Your task to perform on an android device: The Seagate Exos X18 18TB 7200 SATA 6GB/s is coming with a 5-star rating, and I liked the product. Compare the prices of similar products to get the best deal in the eBay app.
Image 1: 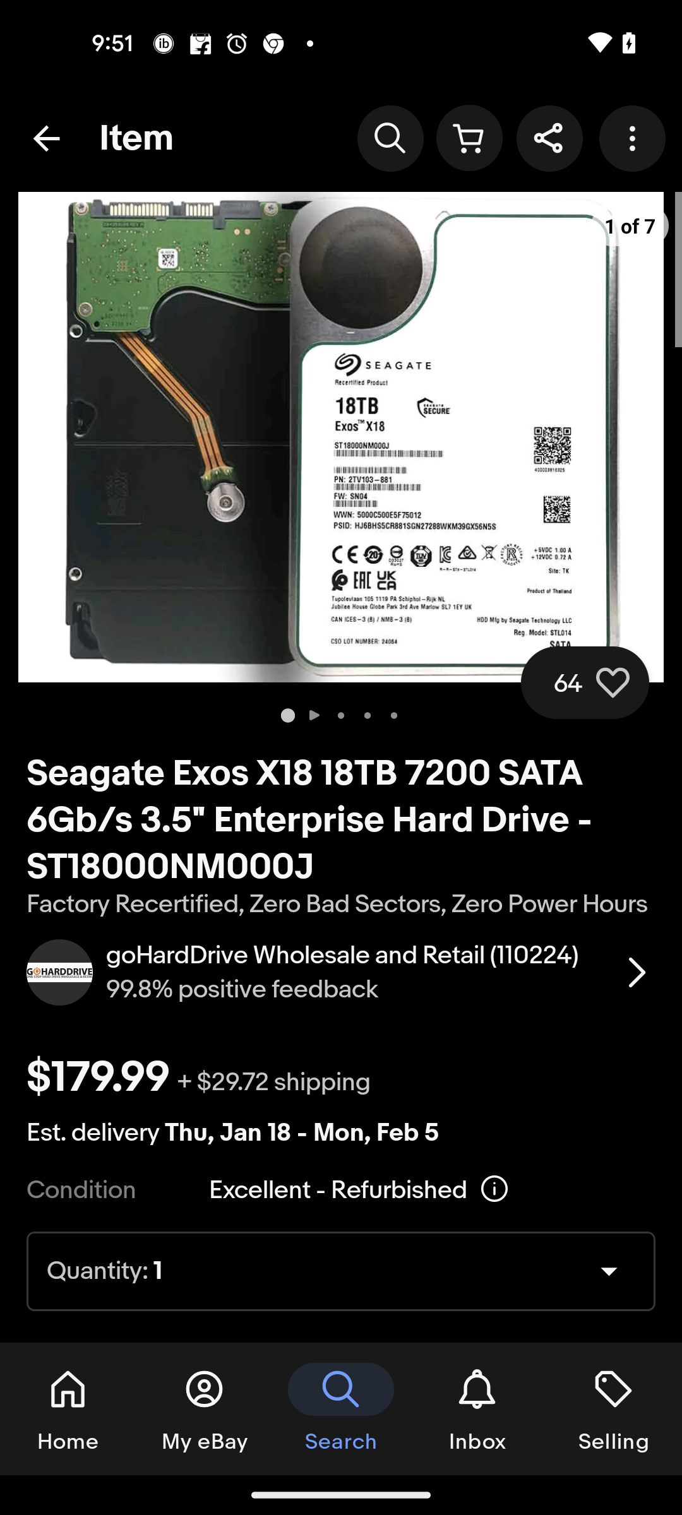
Swipe up to look for the similar products
Step 1: scroll down
Image 2: 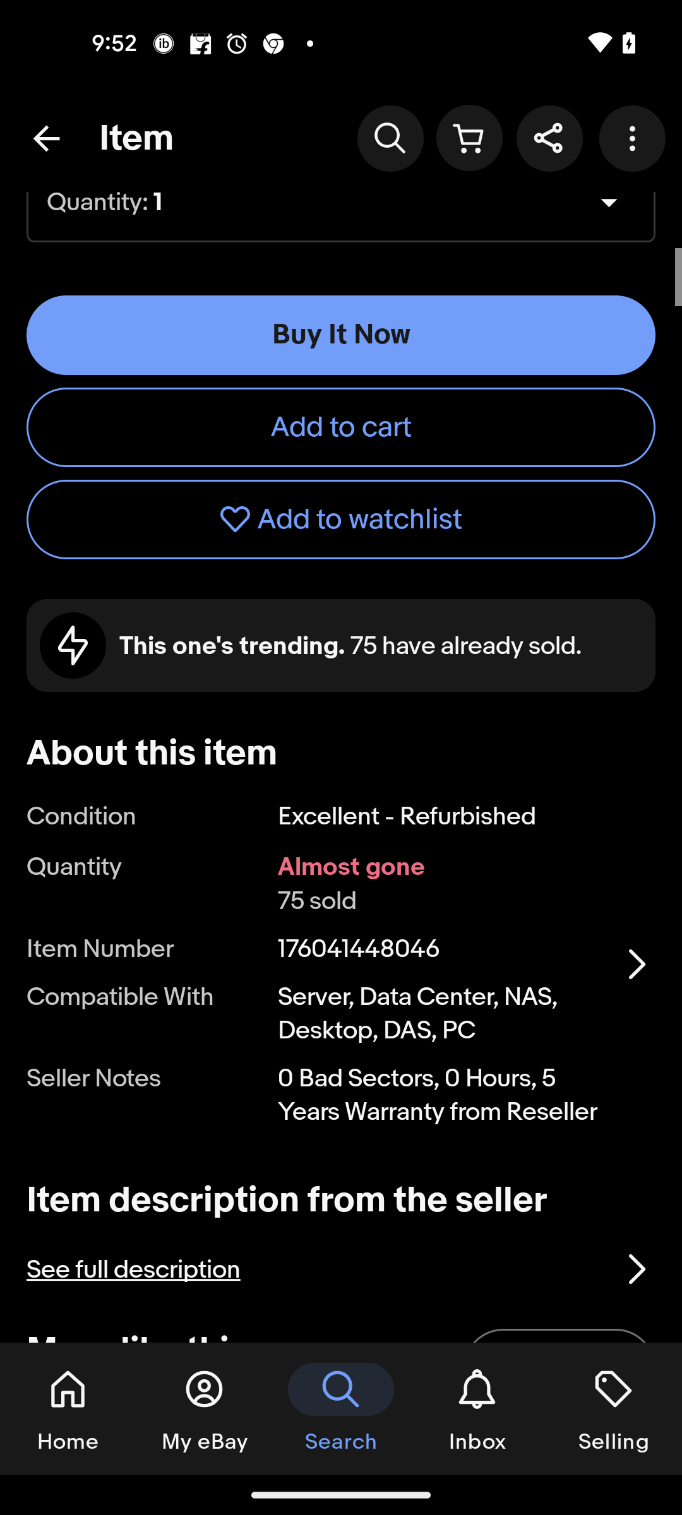
Swipe up to look for the similar products
Step 2: scroll down
Image 3: 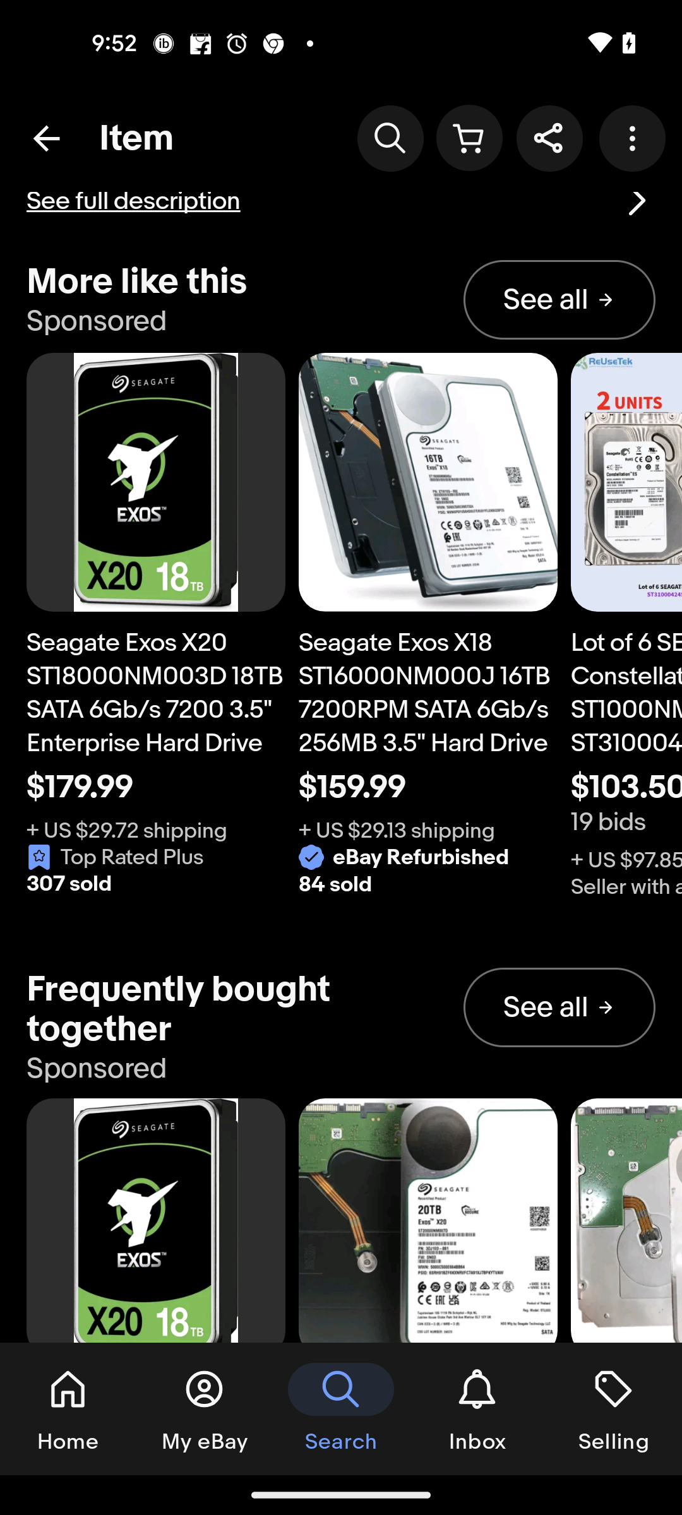
Click on the See all button next to More like this
Step 3: click (559, 299)
Image 4: 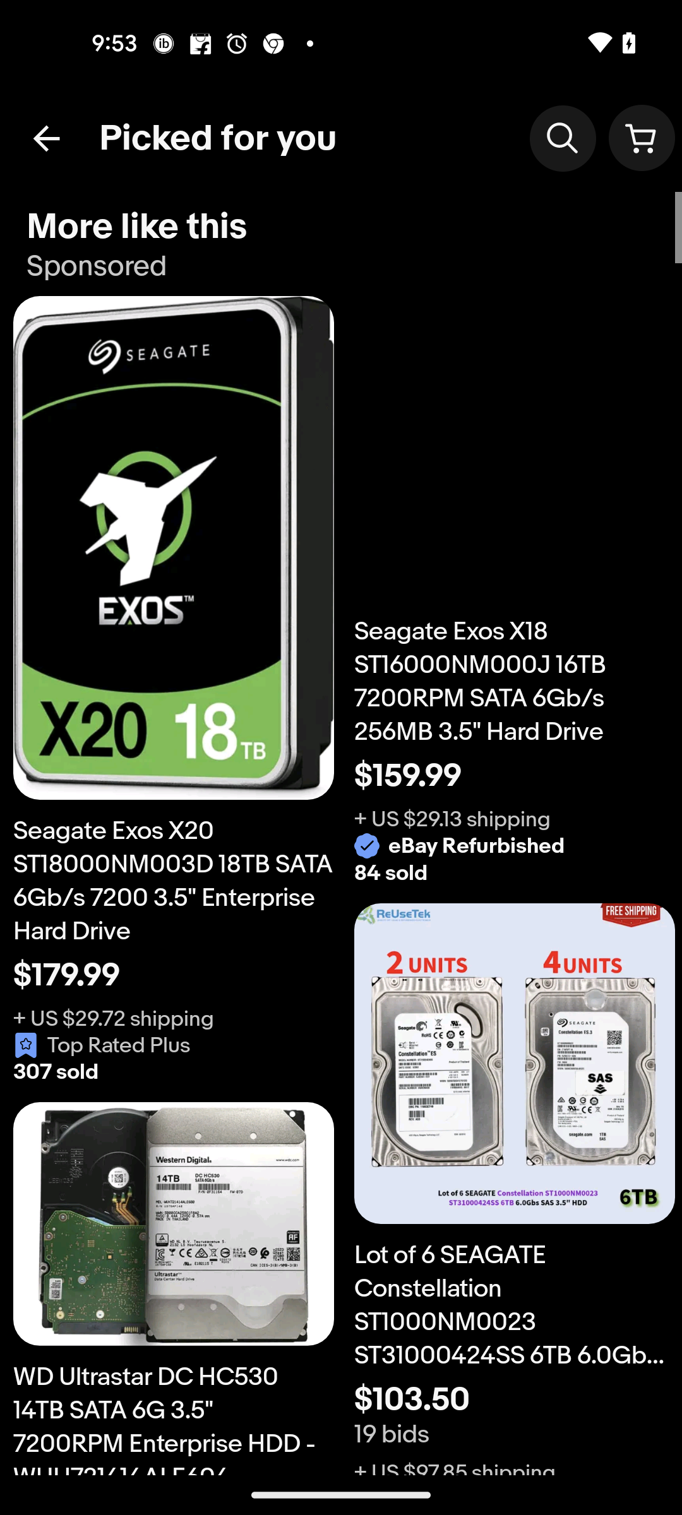
Click on the See all button next to More like this
Step 4: wait
Image 5: 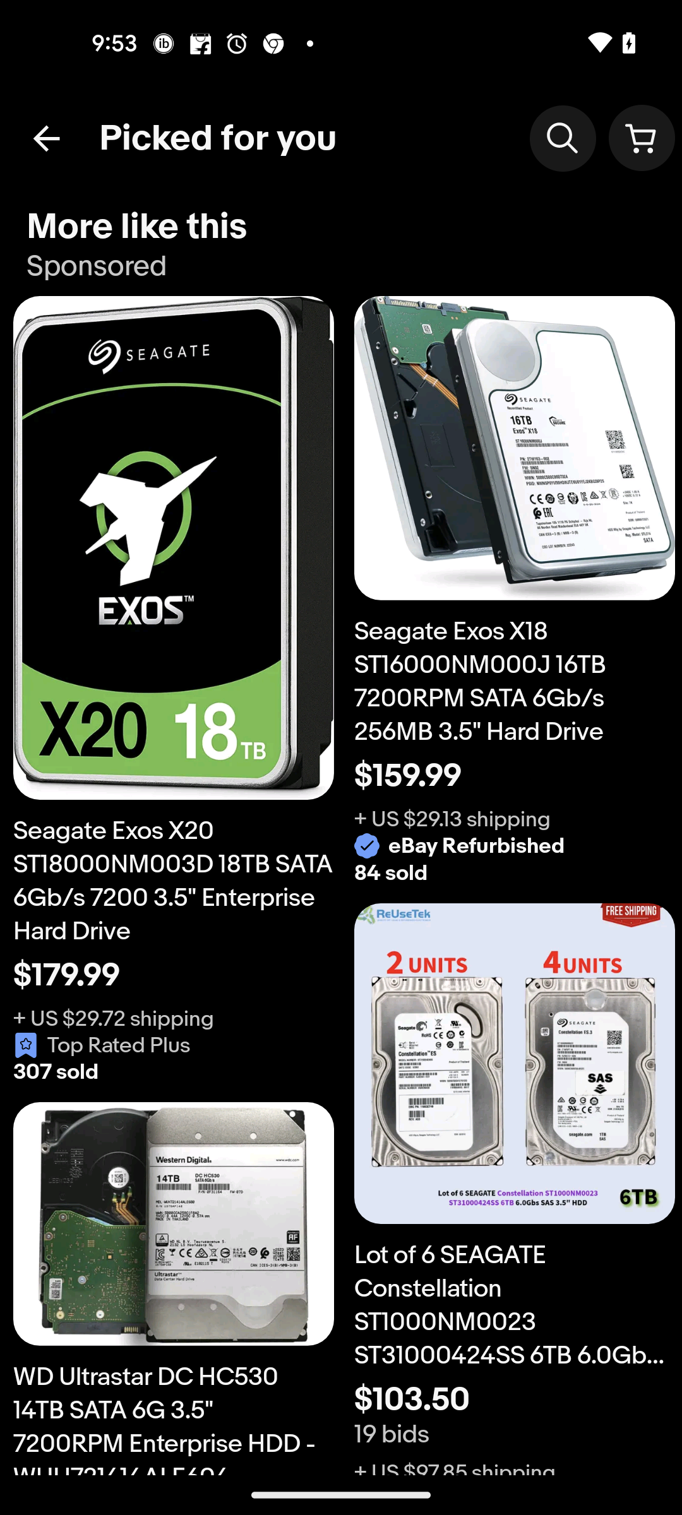
Swipe up for the price comparison with the similar products
Step 5: scroll down
Image 6: 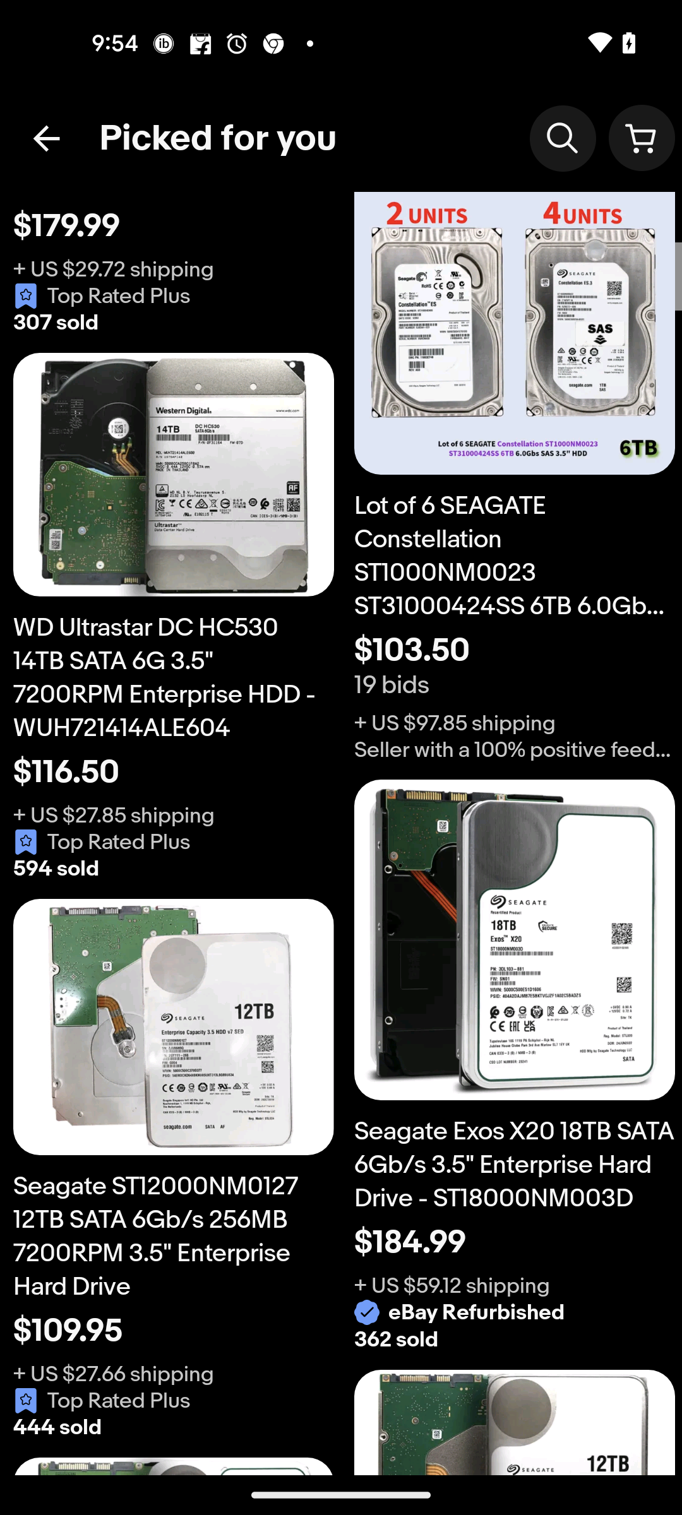
Swipe up for the price comparison with the similar products
Step 6: scroll down
Image 7: 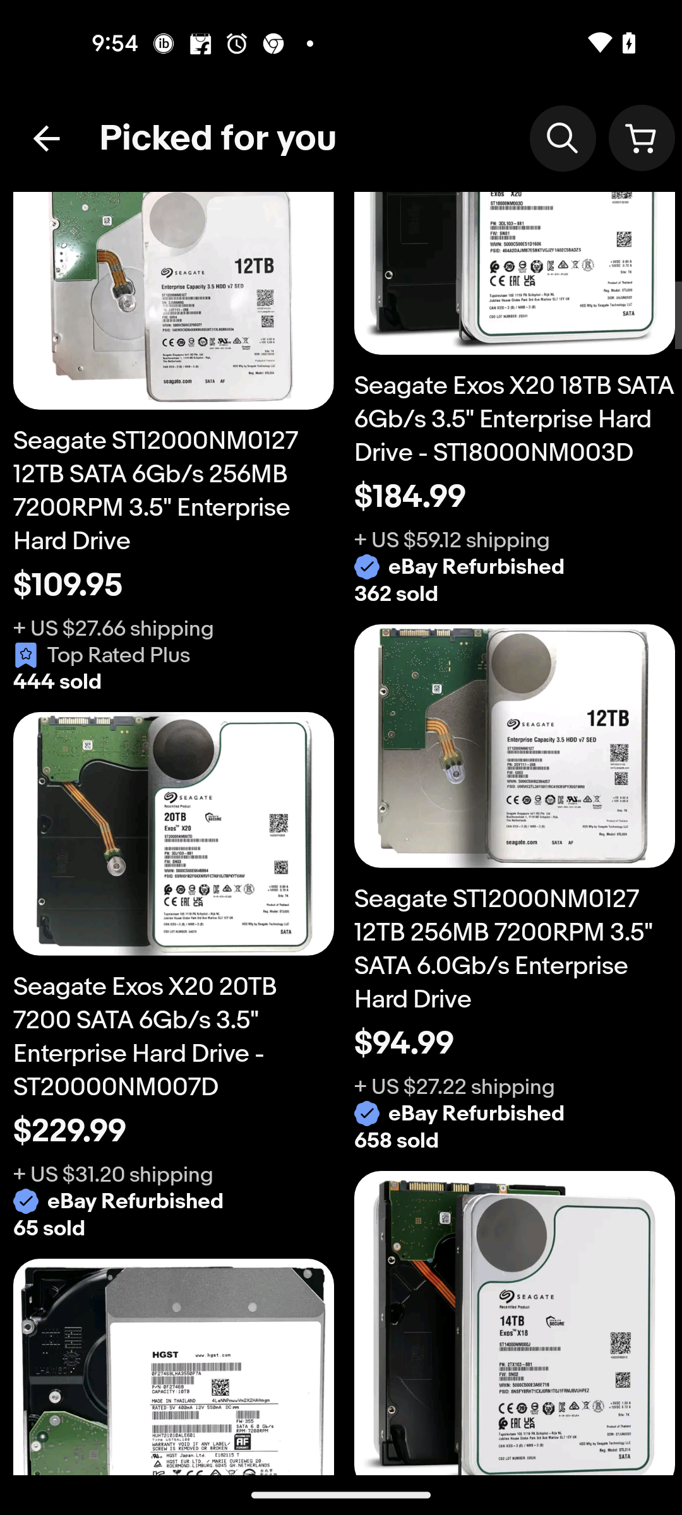
Swipe up for the price comparison with the similar products
Step 7: scroll down
Image 8: 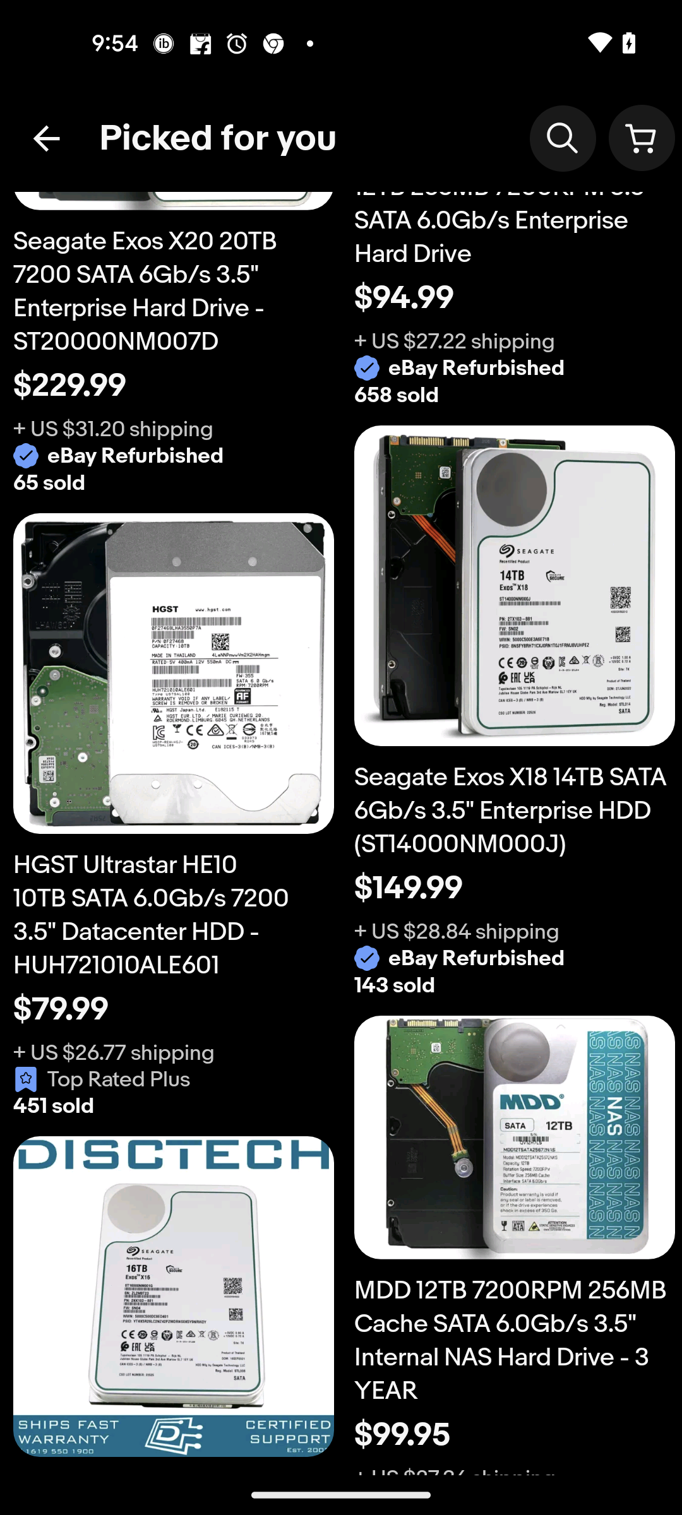
Swipe up for the price comparison with the similar products
Step 8: scroll down